Your task to perform on an android device:  I am all done with the browsing , add Women’s  performance shoes  to the wishlist in the Adidas app
Image 0: 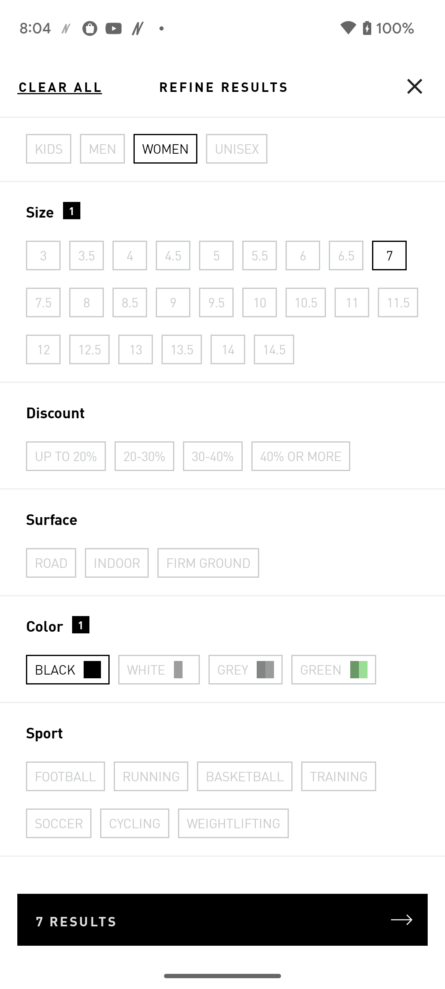
Click on the Results button 
Step 0: click (203, 908)
Image 1: 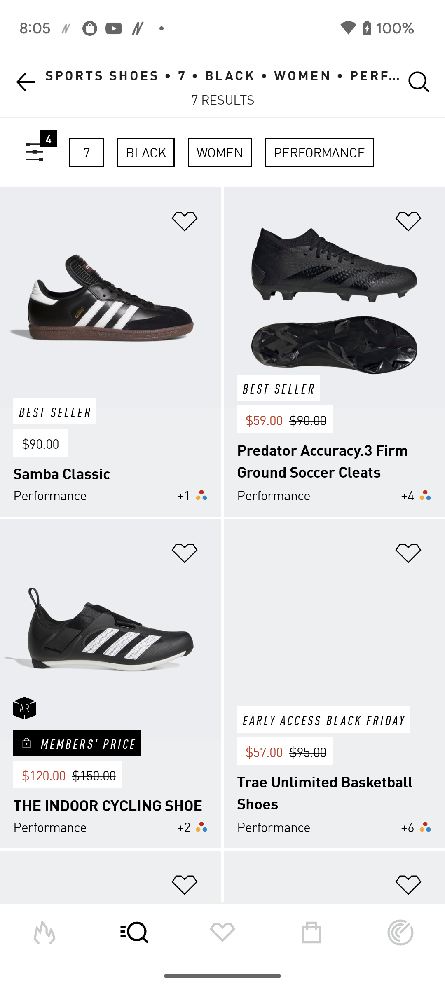
Click on the first shoes
Step 1: click (139, 263)
Image 2: 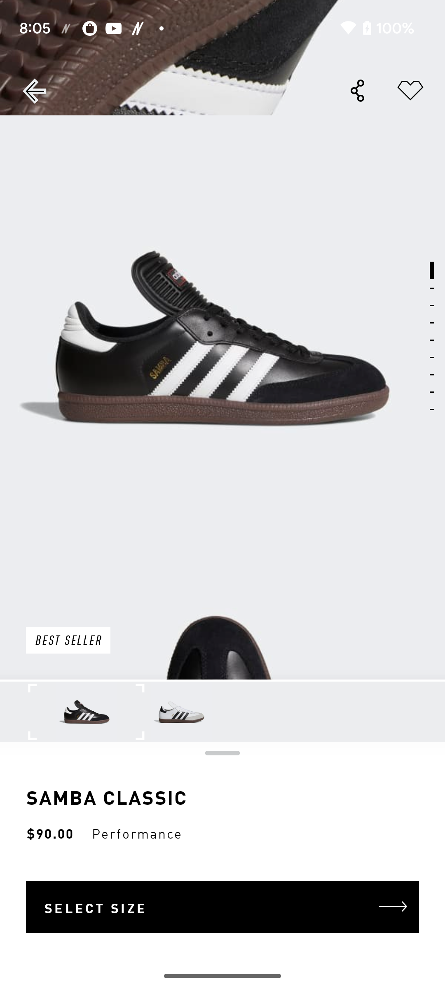
Click on the heart icon at the top of the screen
Step 2: click (413, 88)